Your task to perform on an android device: Get public transit directions for the same in the Maps app
Image 0: 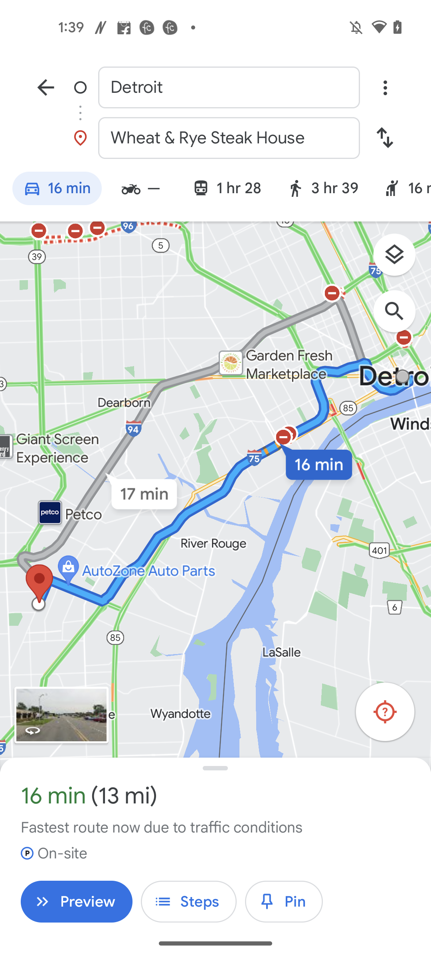
Click on the Layers icon at the top right corner of the map view
Step 0: click (400, 259)
Image 1: 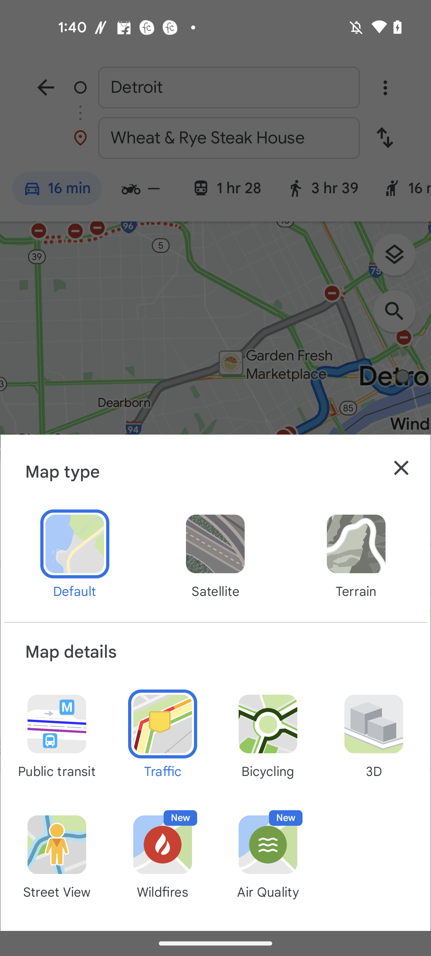
Click on the Public Transit in the Map details 
Step 1: click (57, 735)
Image 2: 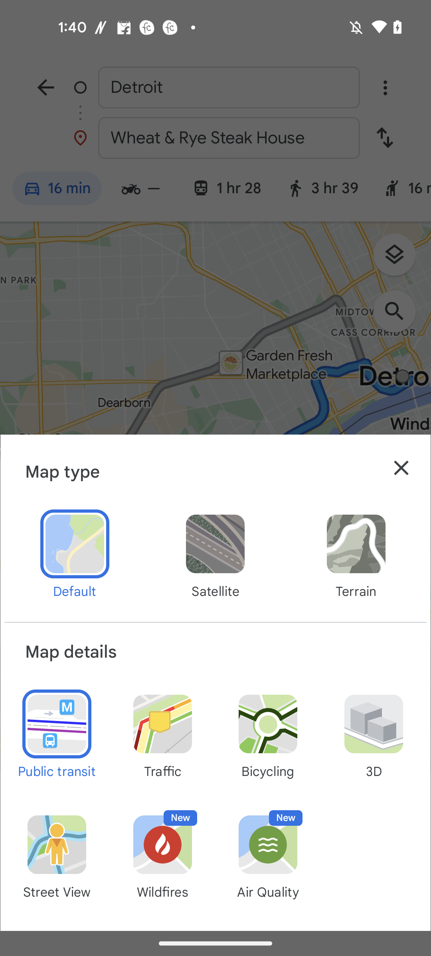
Close the Drawer 
Step 2: click (401, 468)